Your task to perform on an android device: In the Mango app, I would want to learn from the style adviser so that I may get inspiration for men's clothing styles.
Image 0: 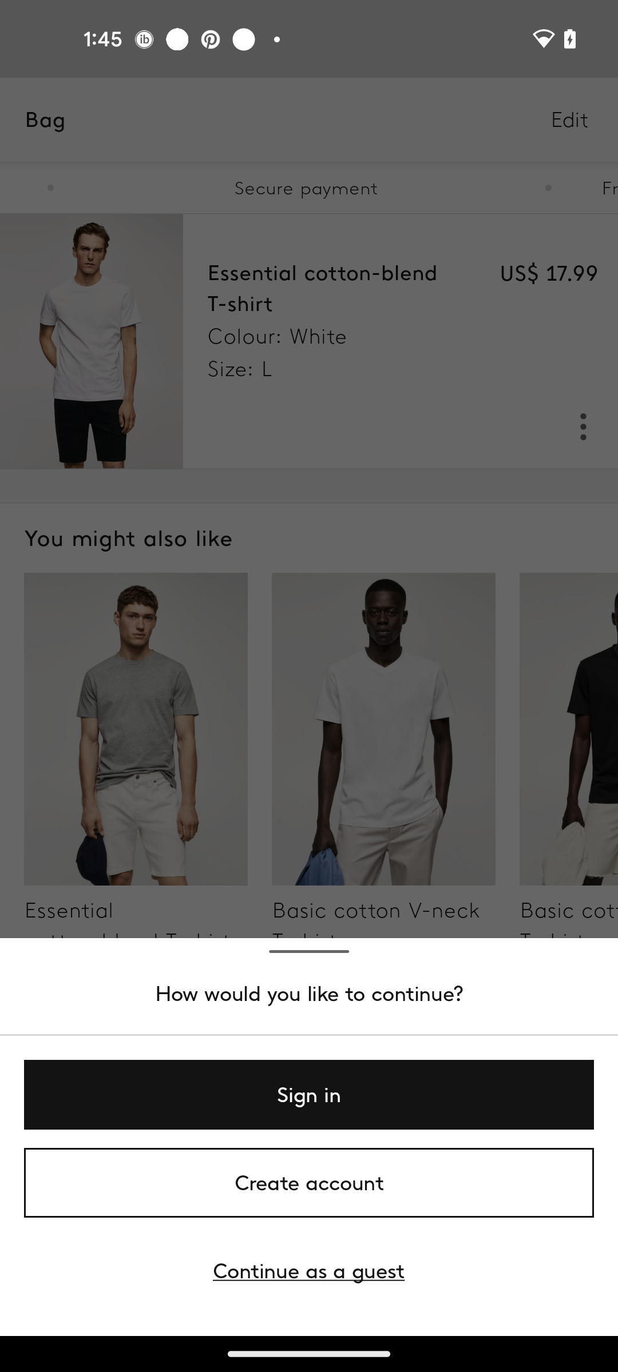
Go back to the Home page of the app
Step 0: press back button
Image 1: 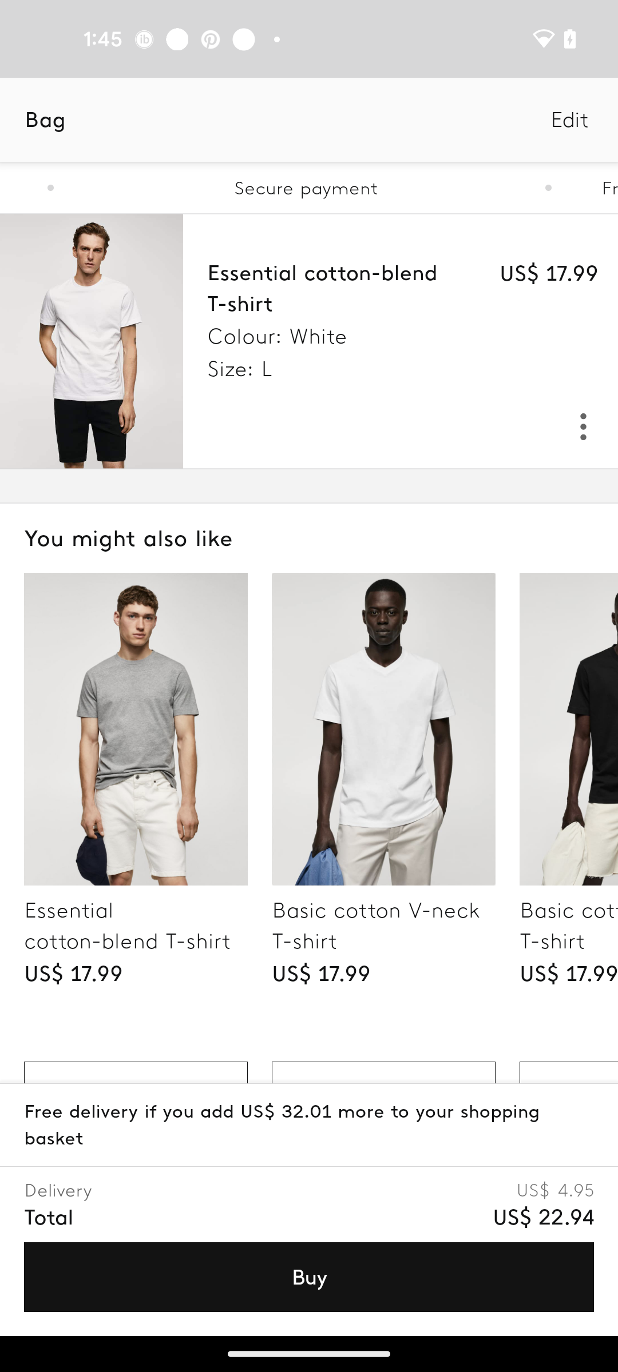
Go back to the Home page of the app
Step 1: press back button
Image 2: 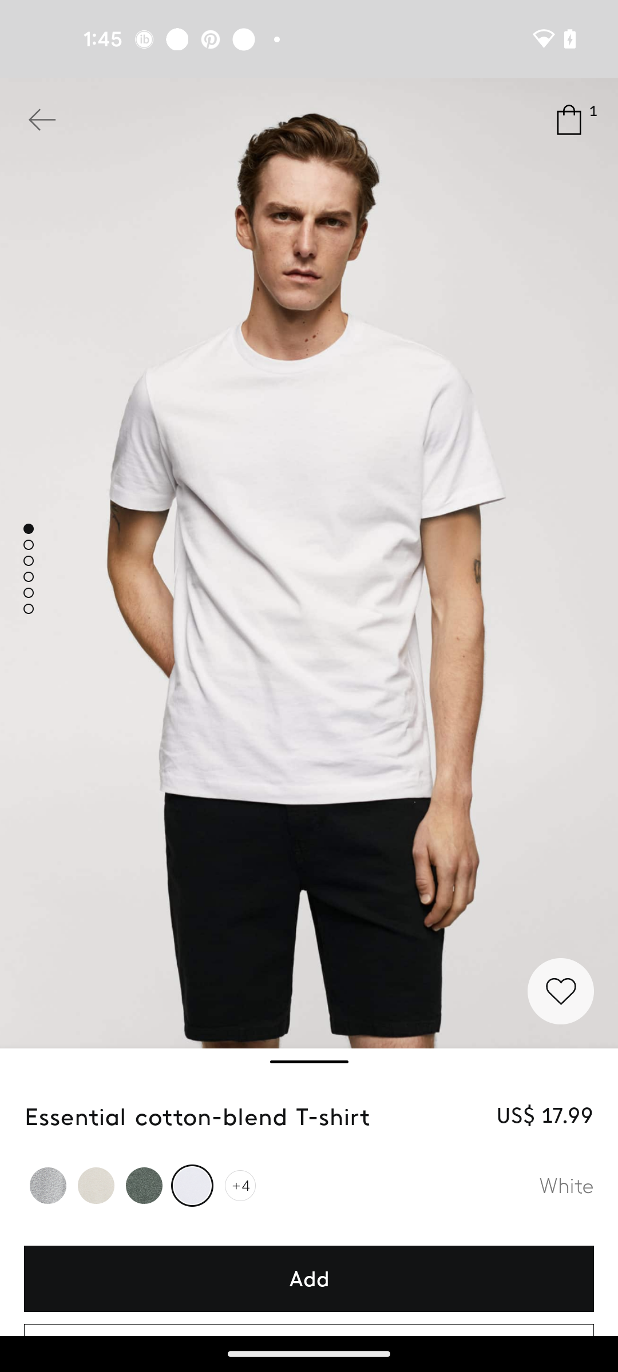
Go back to the Home page of the app
Step 2: press back button
Image 3: 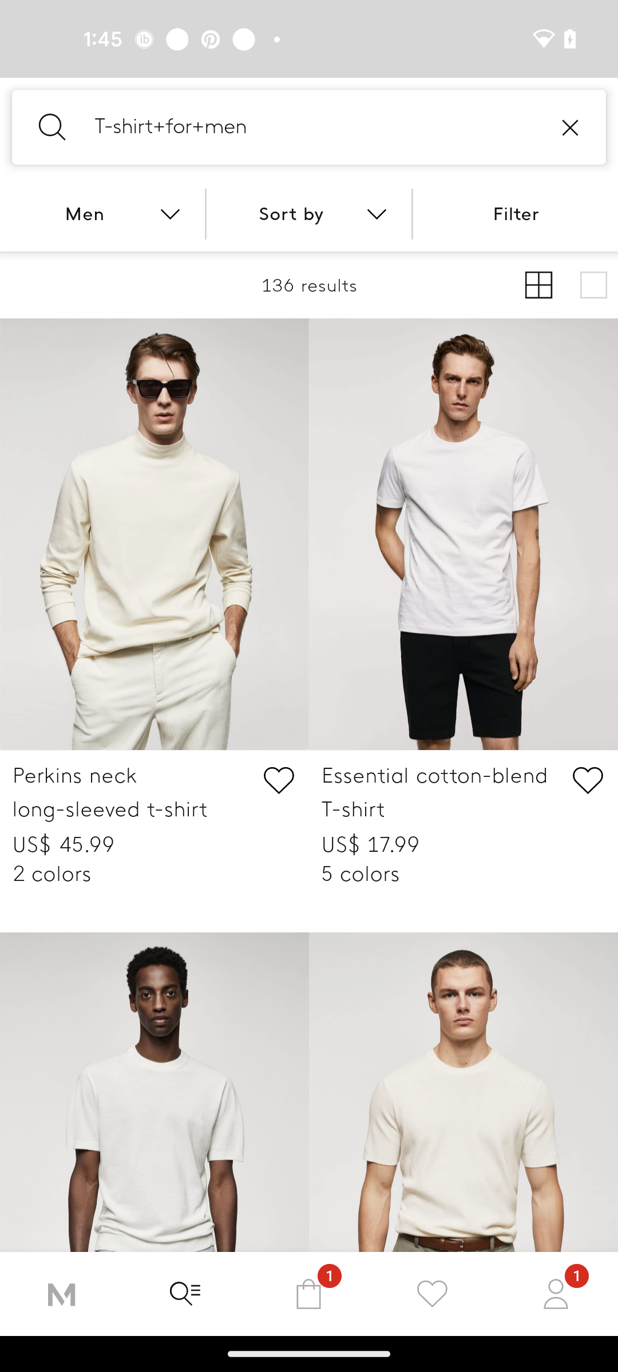
Click on the M tab
Step 3: click (62, 1302)
Image 4: 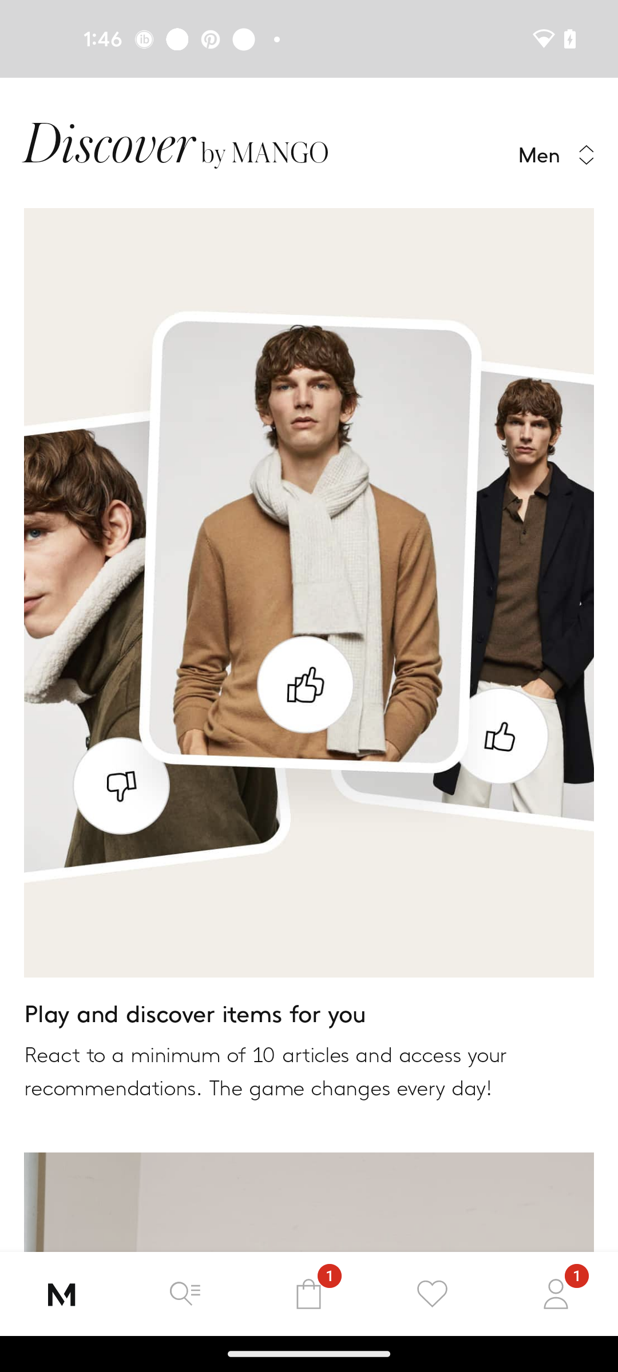
Swipe up to view style adviser
Step 4: scroll down
Image 5: 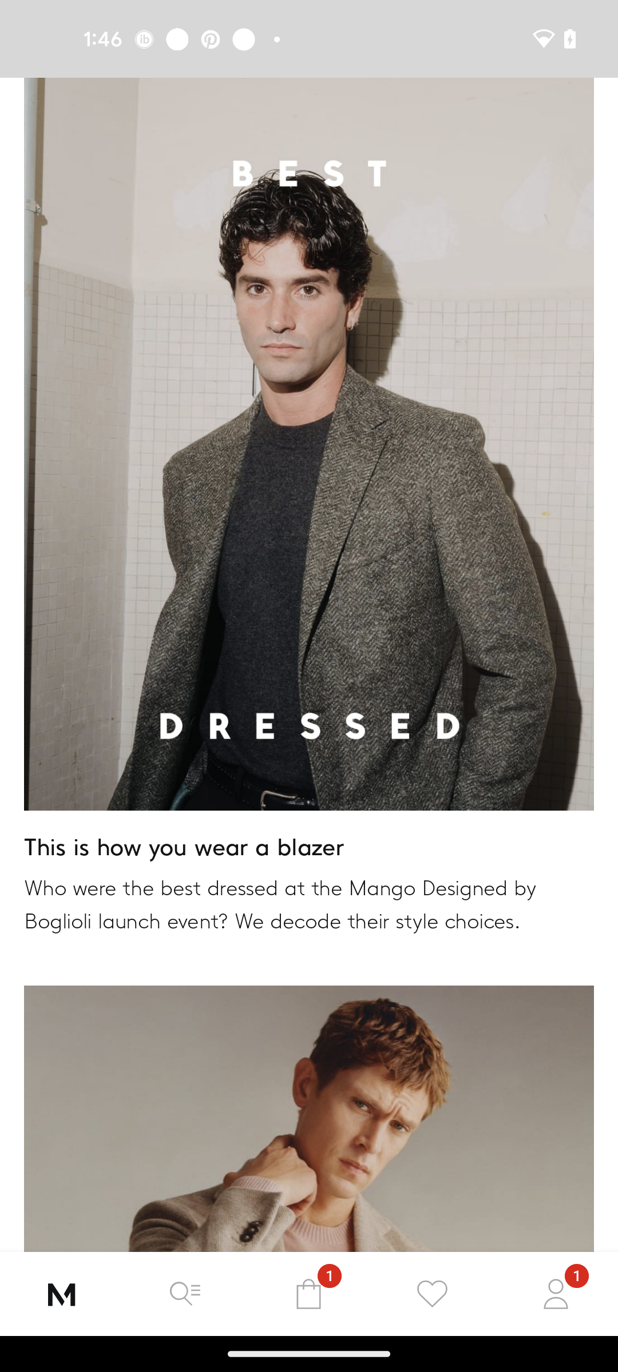
Swipe up to view style adviser
Step 5: scroll down
Image 6: 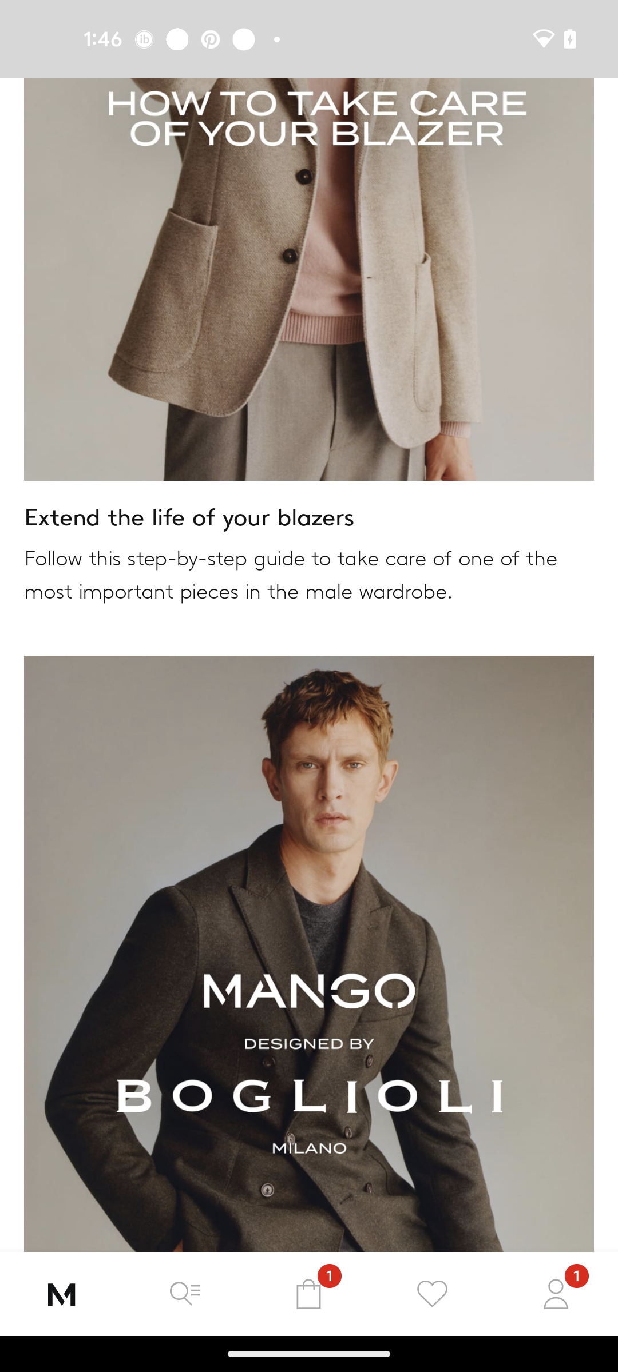
Swipe up to view style adviser
Step 6: scroll down
Image 7: 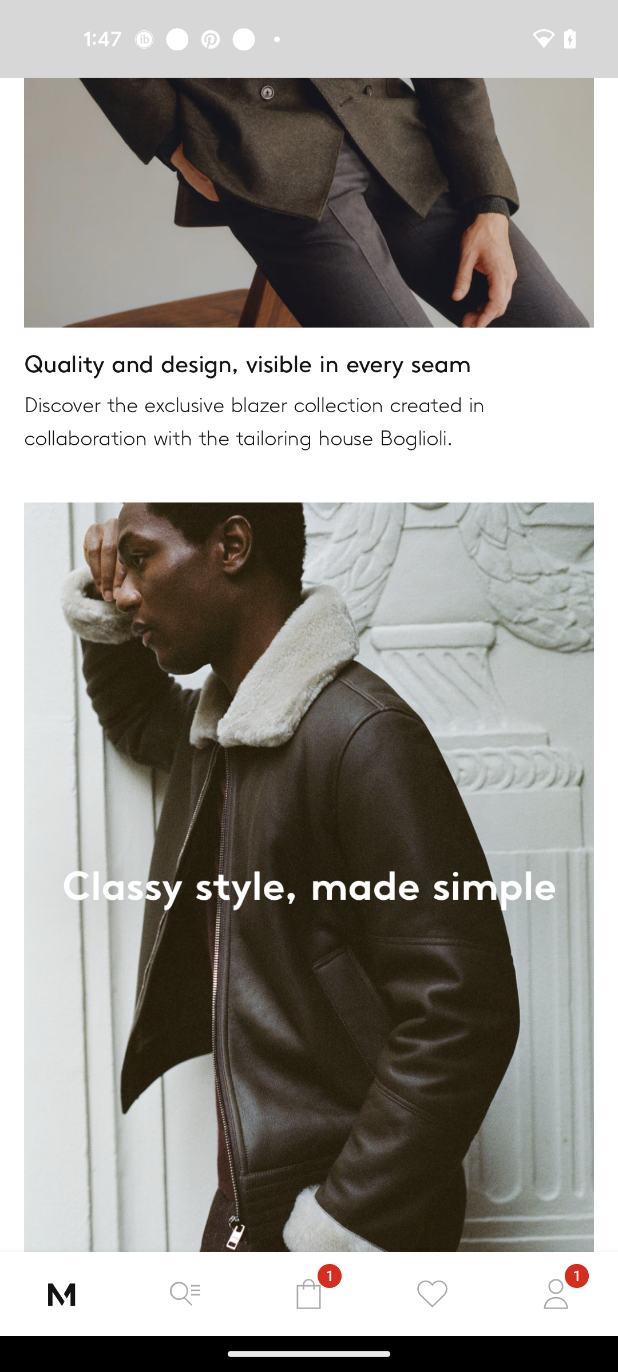
Swipe up to view style adviser
Step 7: scroll down
Image 8: 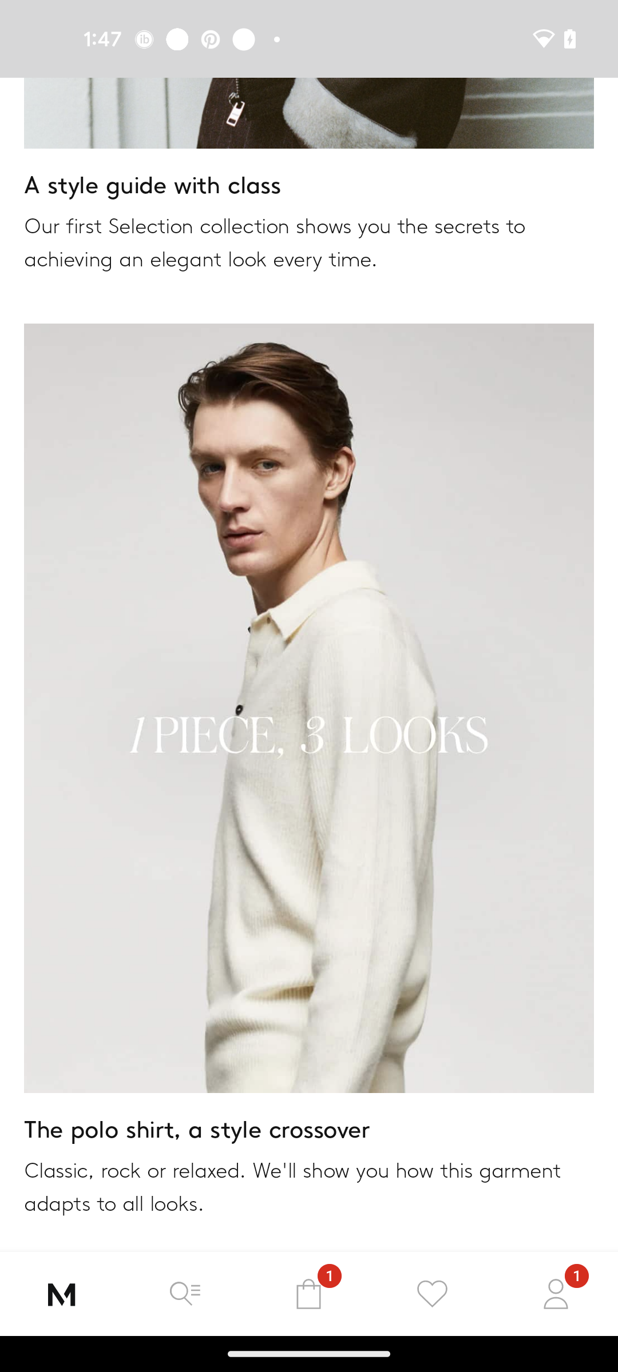
Swipe up to view style adviser
Step 8: scroll down
Image 9: 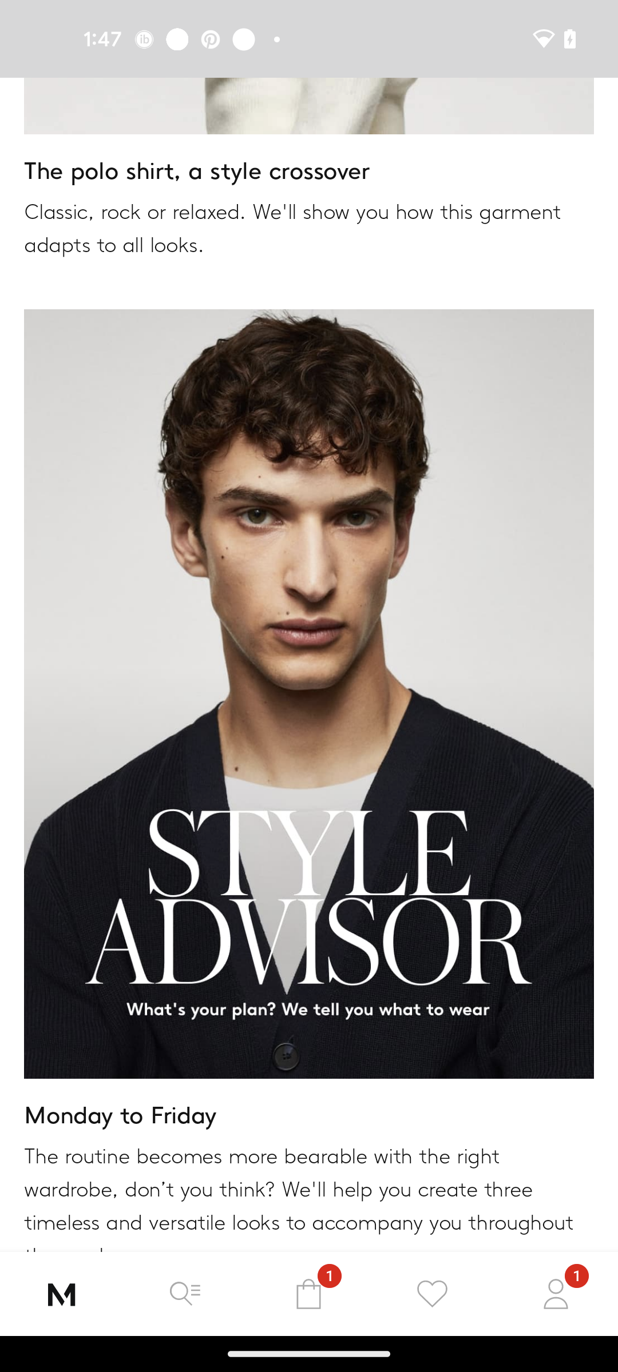
Click on the Style advisor
Step 9: click (278, 874)
Image 11: 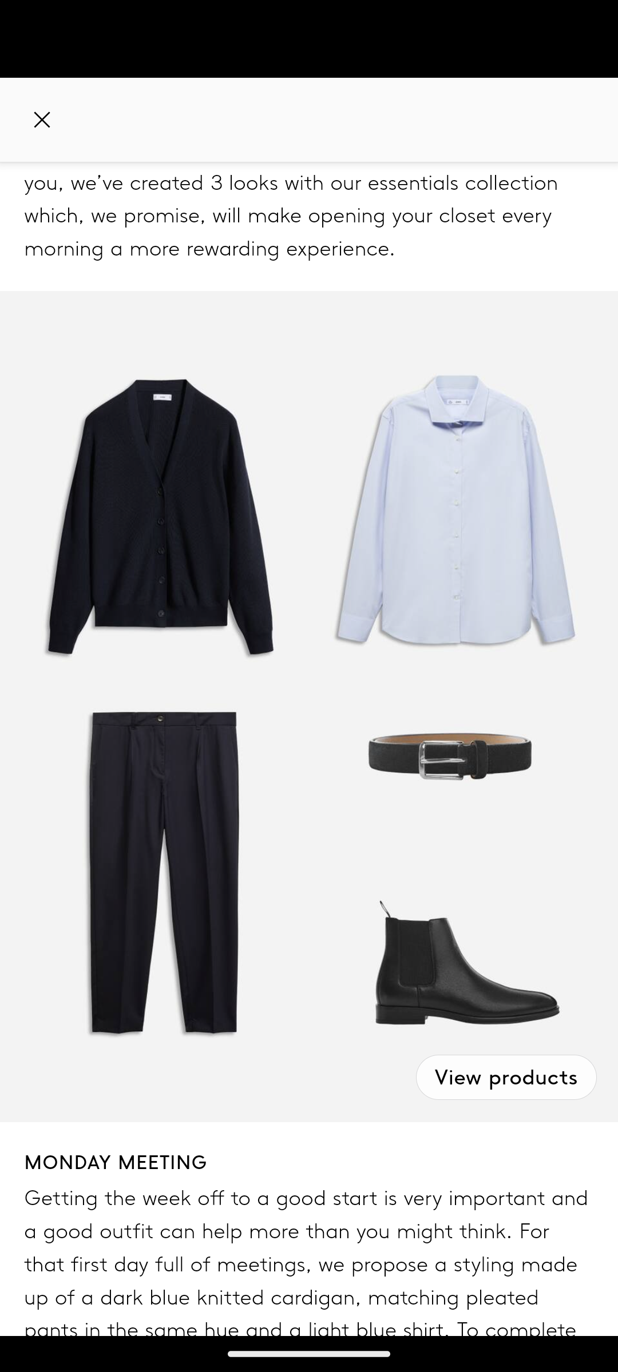
Swipe up to read some style Inspiration
Step 11: scroll down
Image 12: 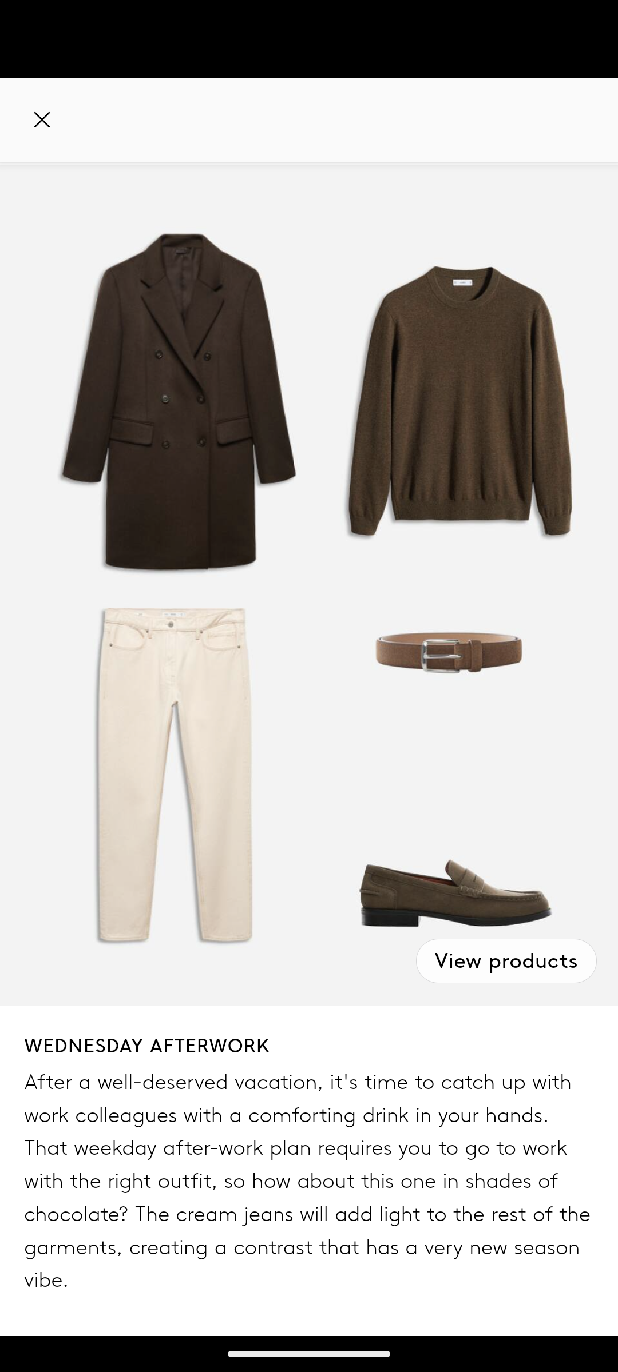
Swipe up to read some style Inspiration
Step 12: scroll down
Image 13: 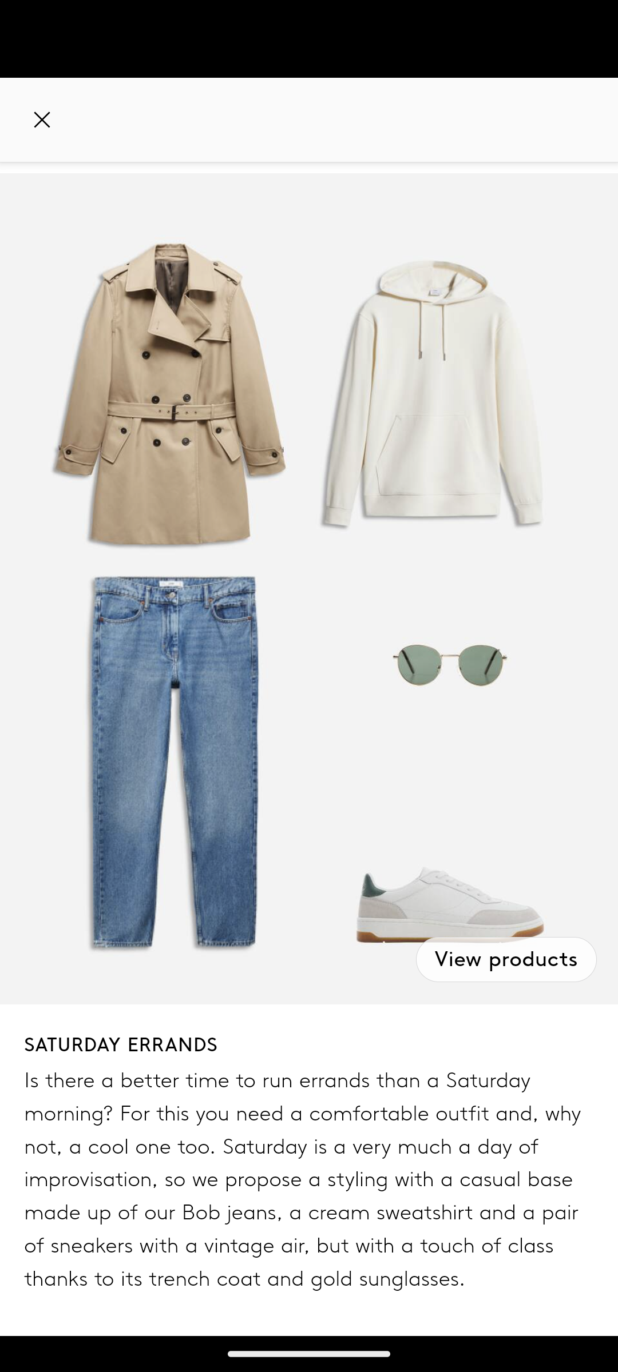
Swipe up to read some style Inspiration
Step 13: scroll down